Your task to perform on an android device: Task Goal -set an alarm for 2.32 Pm ,set the snooze length to 3 minutes and snooze the alarm
Image 0: 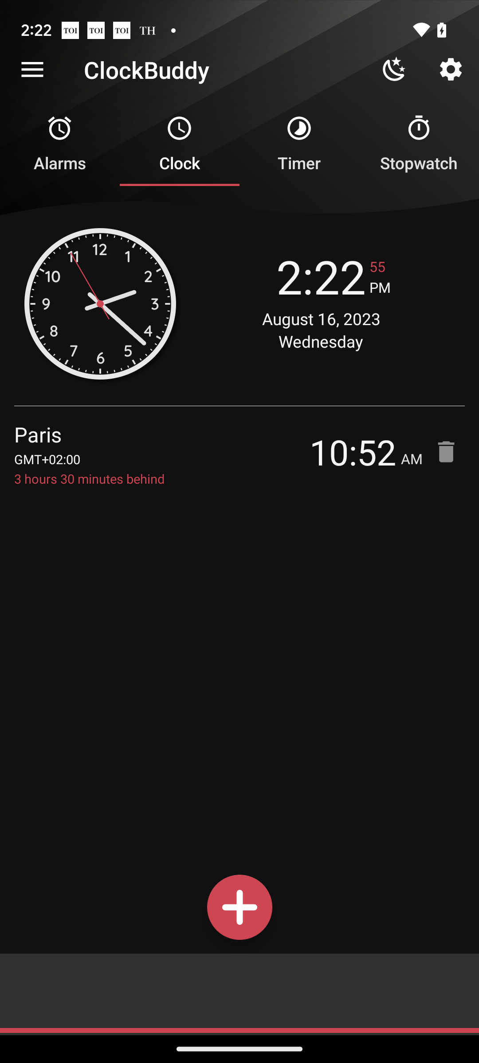
Click on the alarms tab at the top
Step 0: click (60, 144)
Image 4: 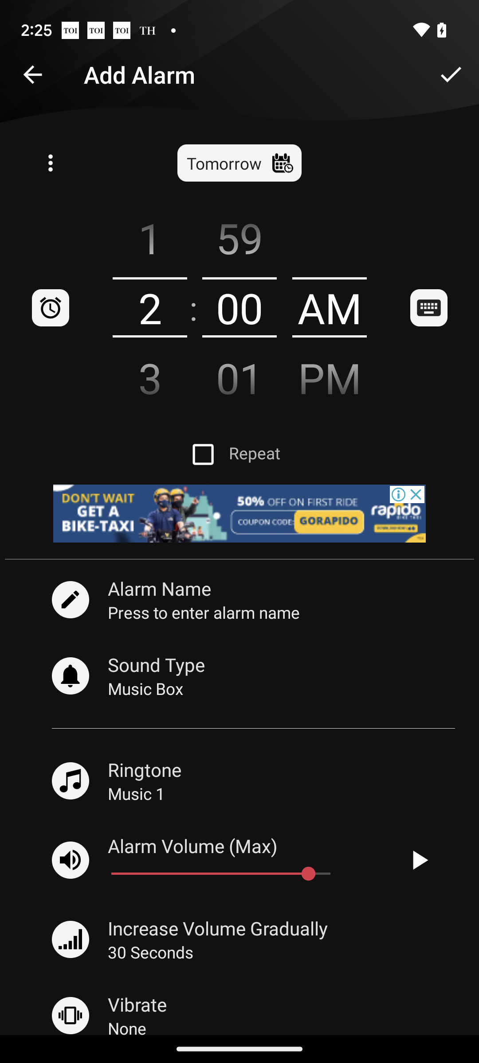
Set minutes to 32 by swipe up
Step 4: scroll down
Image 5: 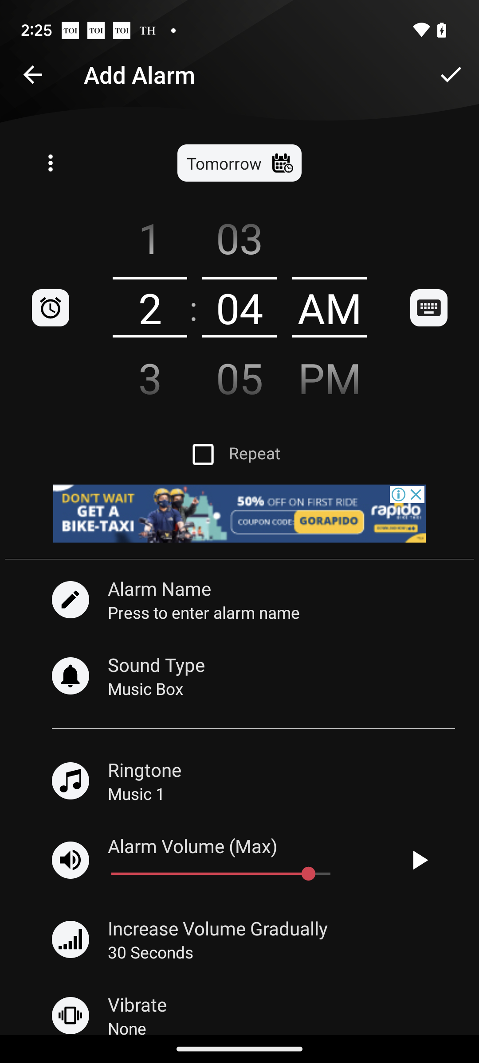
Set minutes to 32 by swipe up
Step 5: scroll down
Image 6: 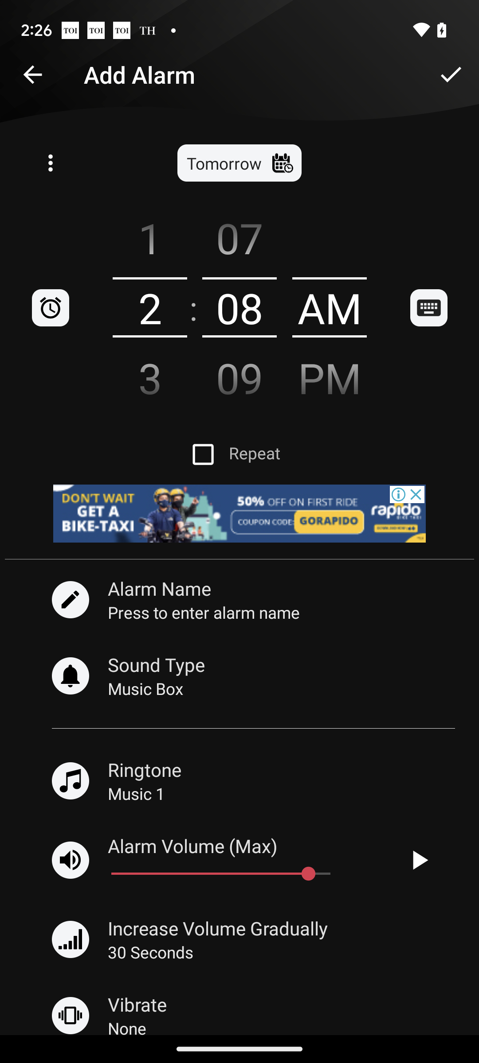
Set minutes to 32 by swipe up
Step 6: scroll down
Image 7: 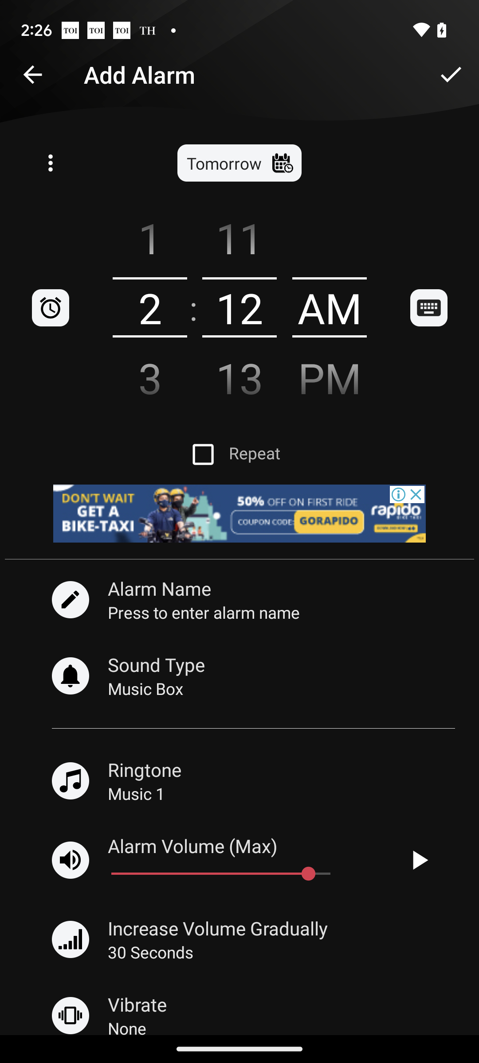
Set minutes to 32 by swipe up
Step 7: scroll down
Image 8: 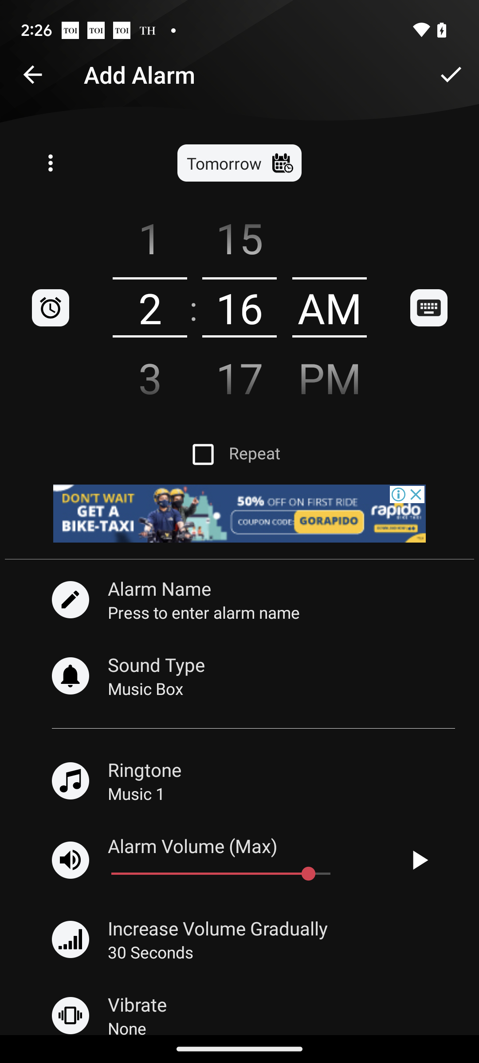
Set minutes to 32 by swipe up
Step 8: scroll down
Image 9: 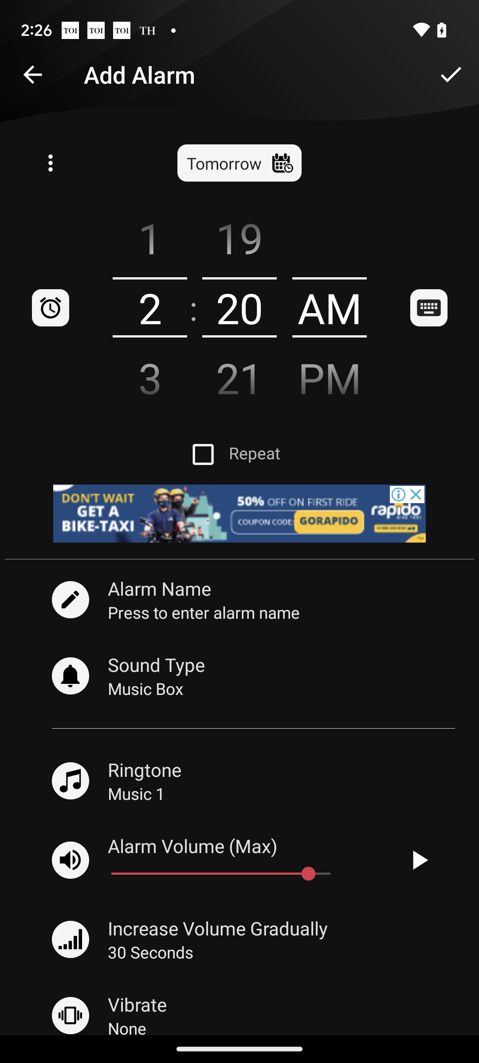
Set minutes to 32 by swipe up
Step 9: scroll down
Image 10: 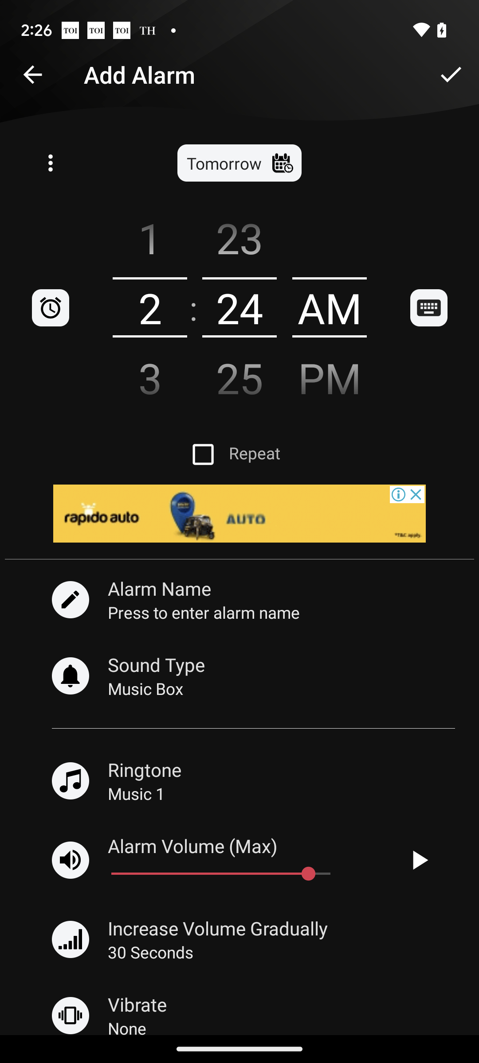
Set minutes to 32 by swipe up
Step 10: scroll down
Image 11: 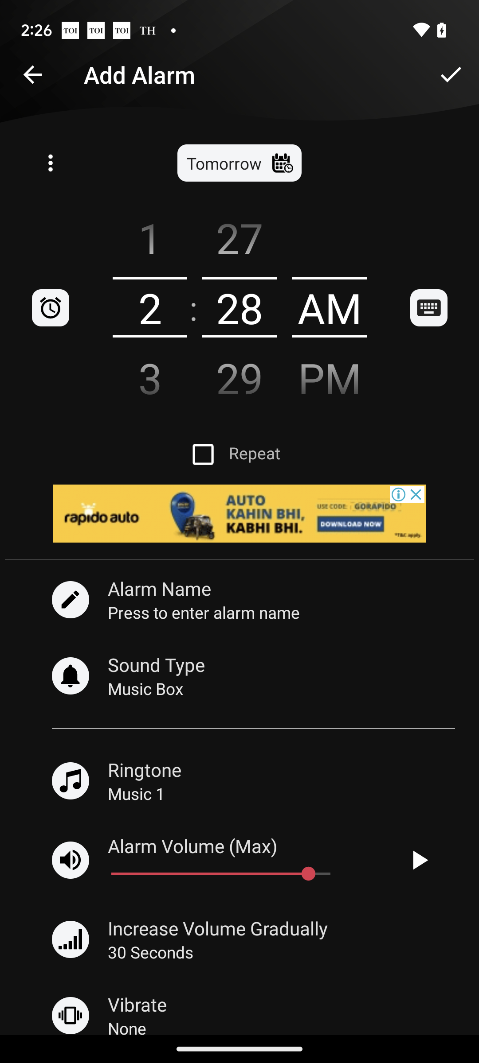
Set minutes to 32 by swipe up
Step 11: scroll down
Image 12: 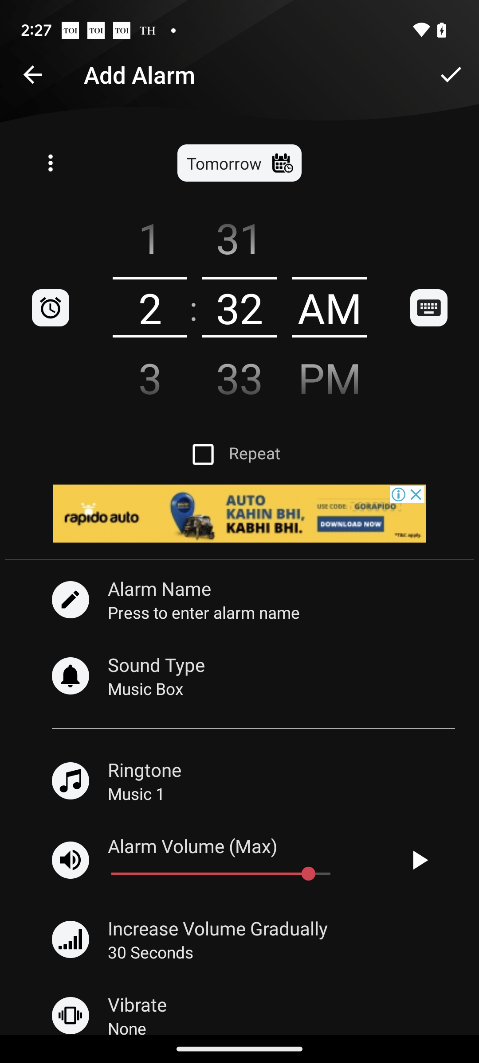
Set pm 
Step 12: click (330, 373)
Image 13: 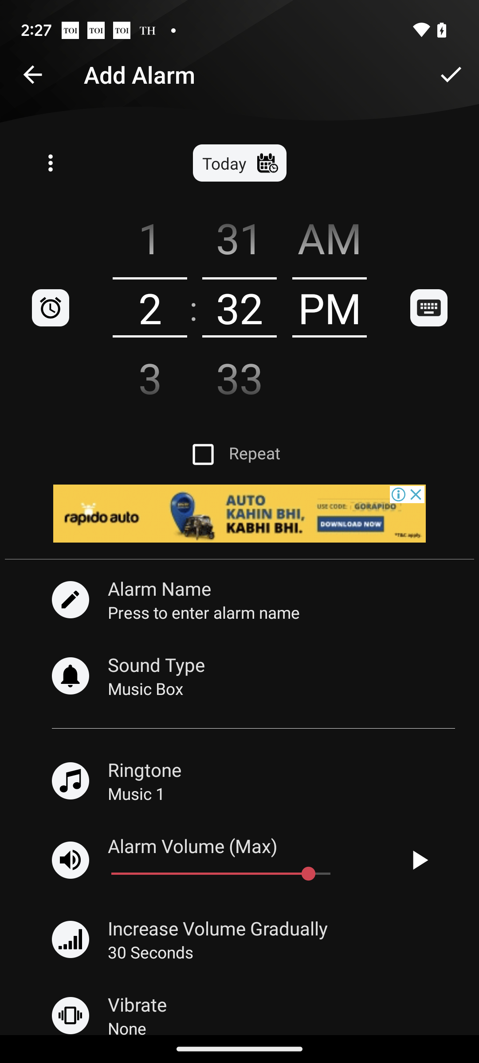
swipe up on the screen
Step 13: scroll down
Image 14: 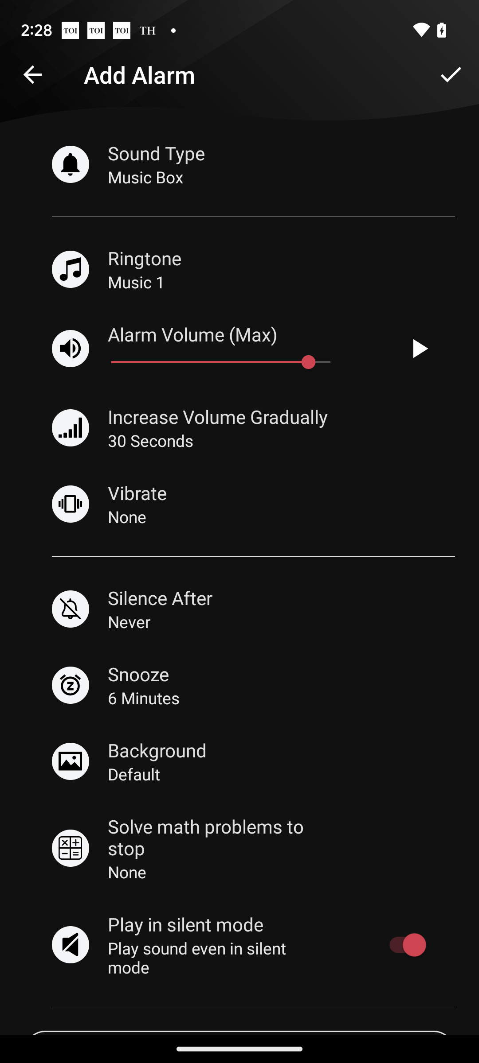
Click on the snooze option
Step 14: click (246, 685)
Image 15: 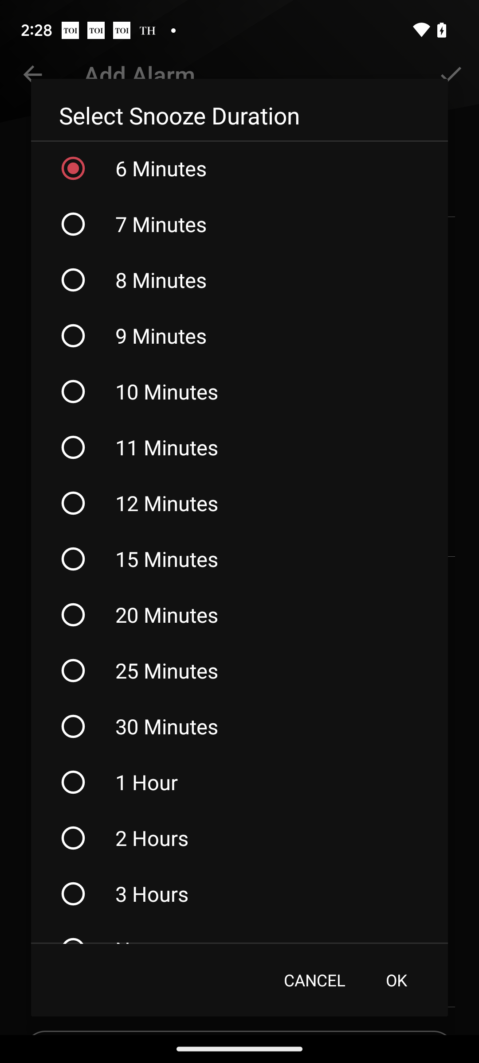
Swipe down on the screen
Step 15: scroll up
Image 16: 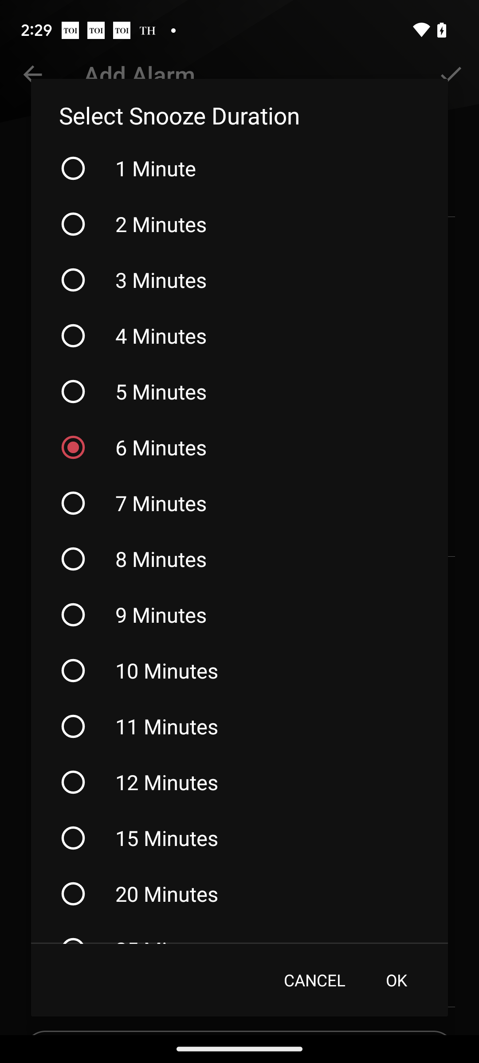
Click on the 3 minutes
Step 16: click (239, 279)
Image 17: 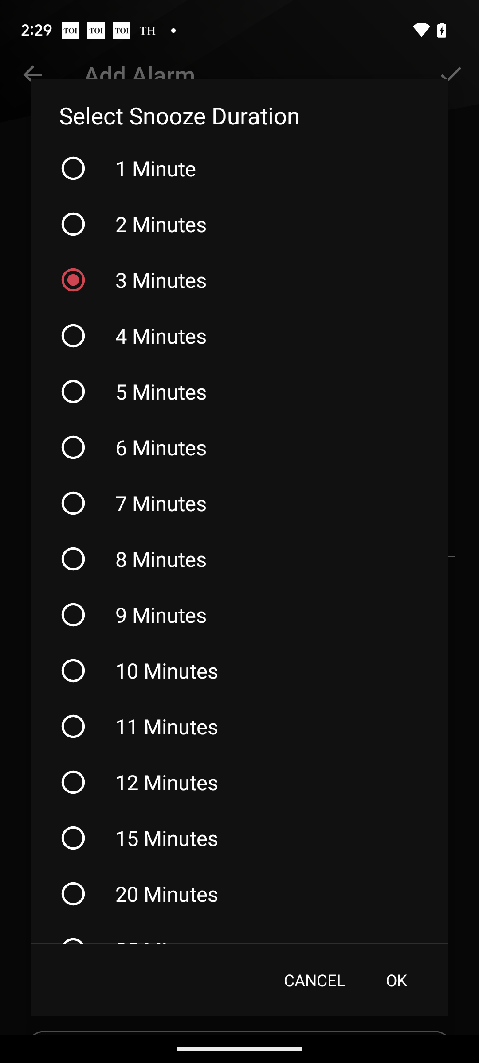
Click on the ok option
Step 17: click (396, 980)
Image 18: 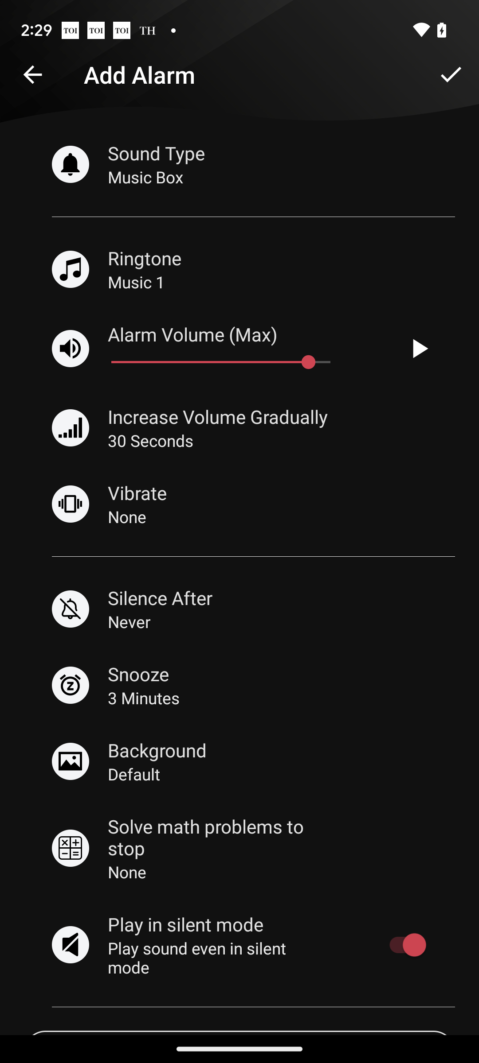
Click on the tick icon at the top right corner
Step 18: click (451, 74)
Image 19: 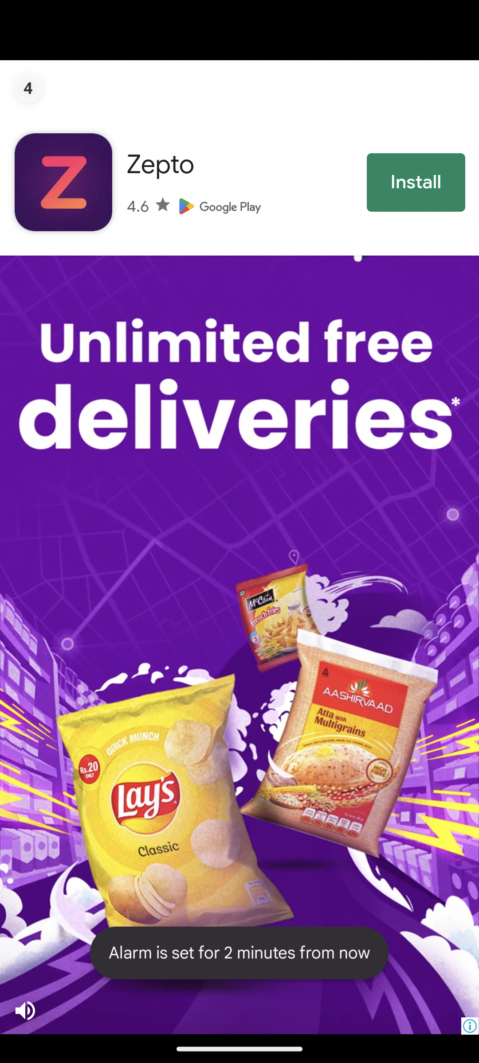
Click on the tick icon at the top right corner
Step 19: wait
Image 20: 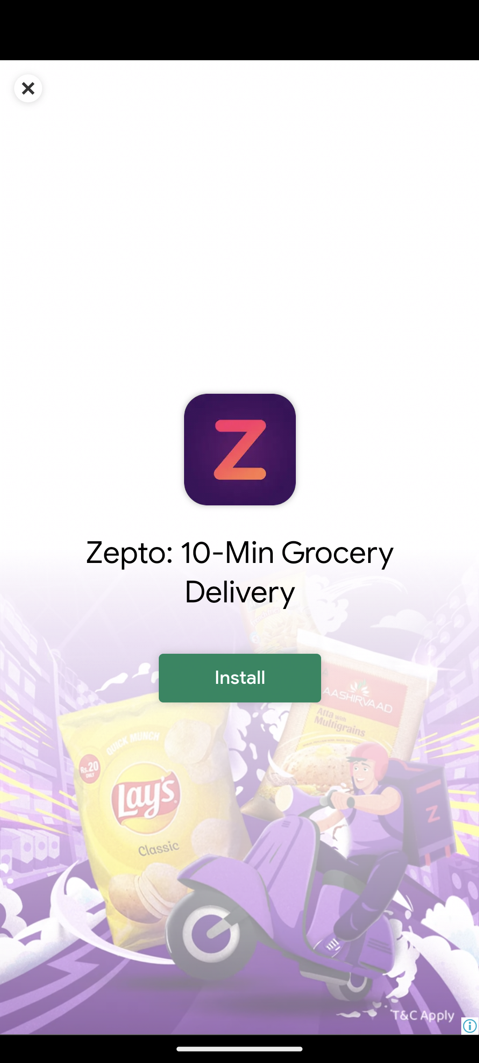
Click on the cross icon at the left top corner
Step 20: click (27, 88)
Image 21: 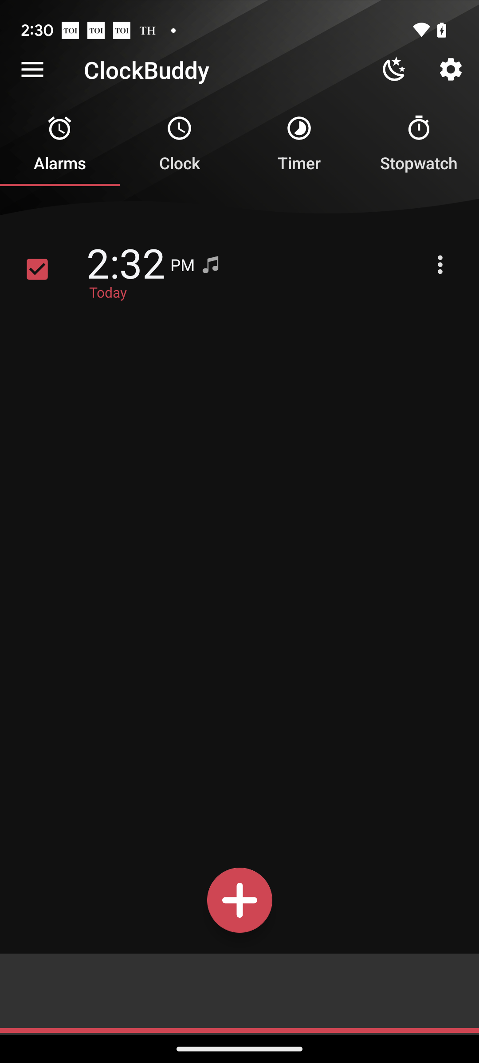
Click on the cross icon at the left top corner
Step 21: wait
Image 22: 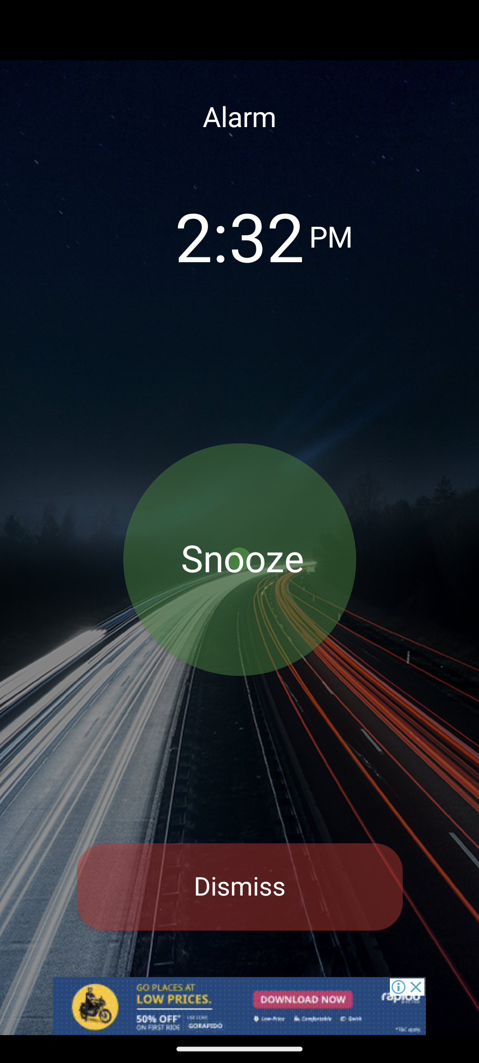
Swipe up on the snooze button
Step 22: scroll down
Image 23: 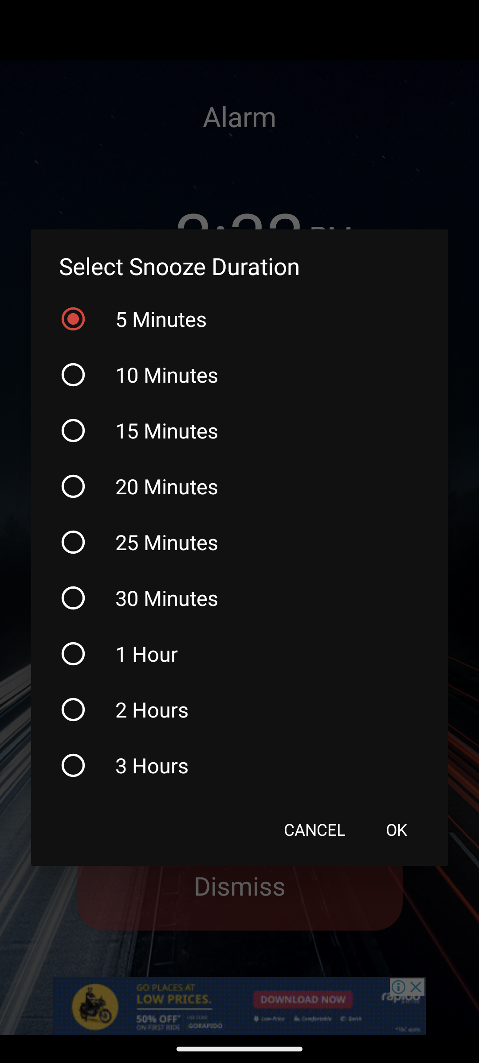
Click on the ok option
Step 23: click (396, 830)